Your task to perform on an android device: I want to buy a laptop on the Snapdeal app.
Image 0: 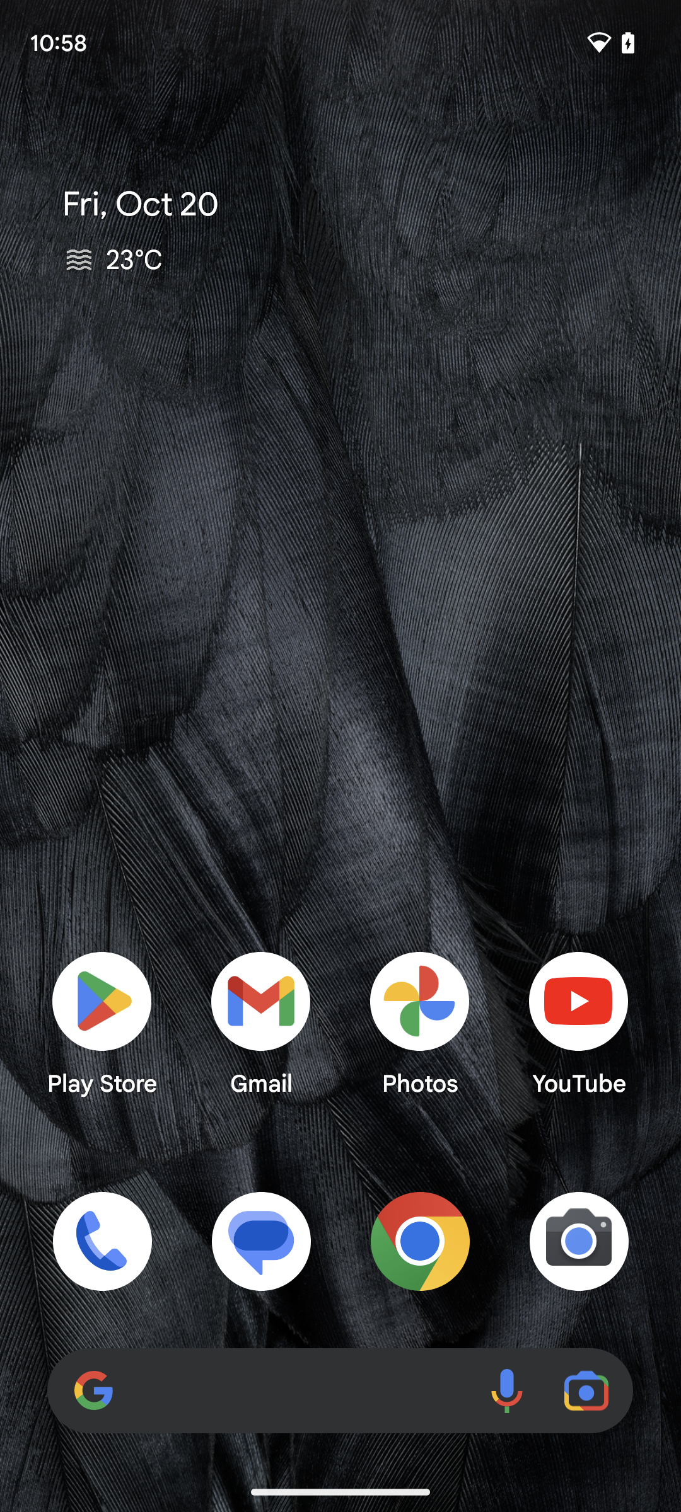
Open the Snapdeal app.
Step 0: open app "Snapdeal"
Image 1: 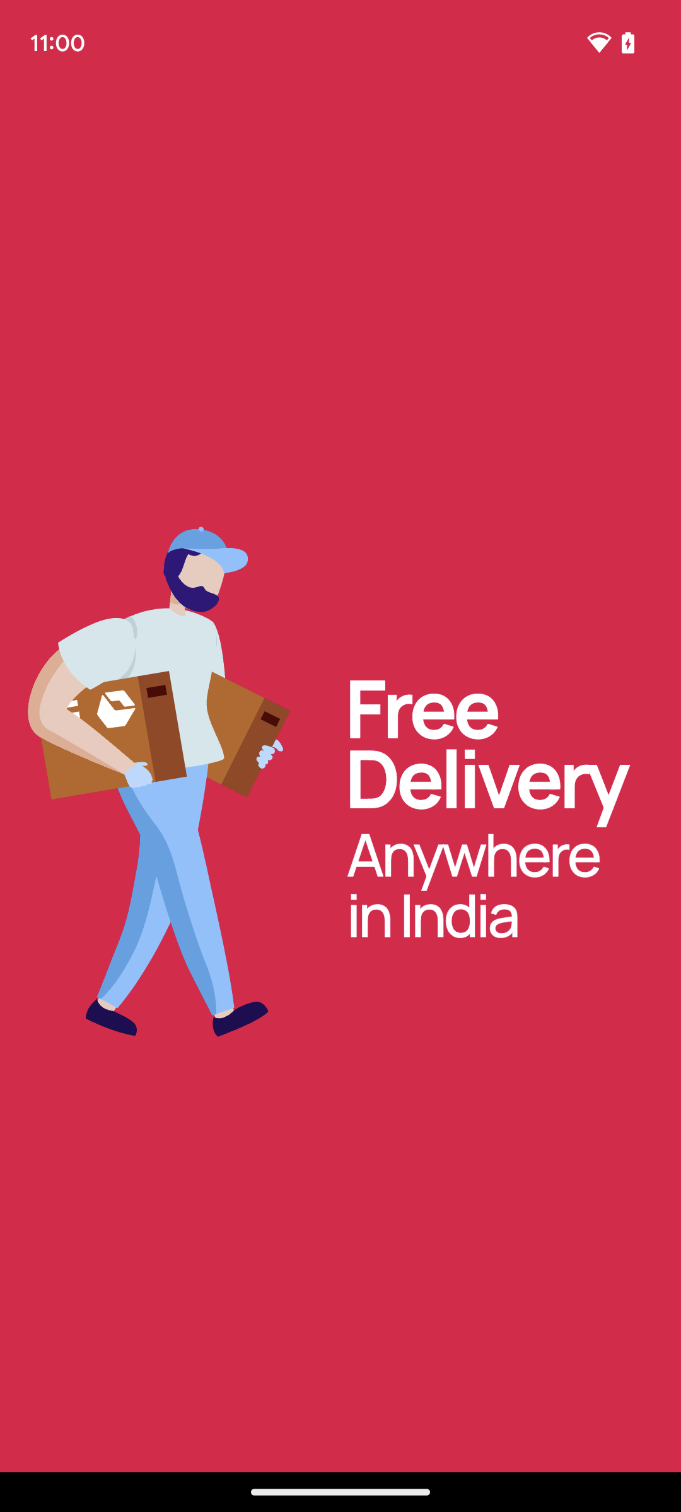
Open the Snapdeal app.
Step 1: wait
Image 2: 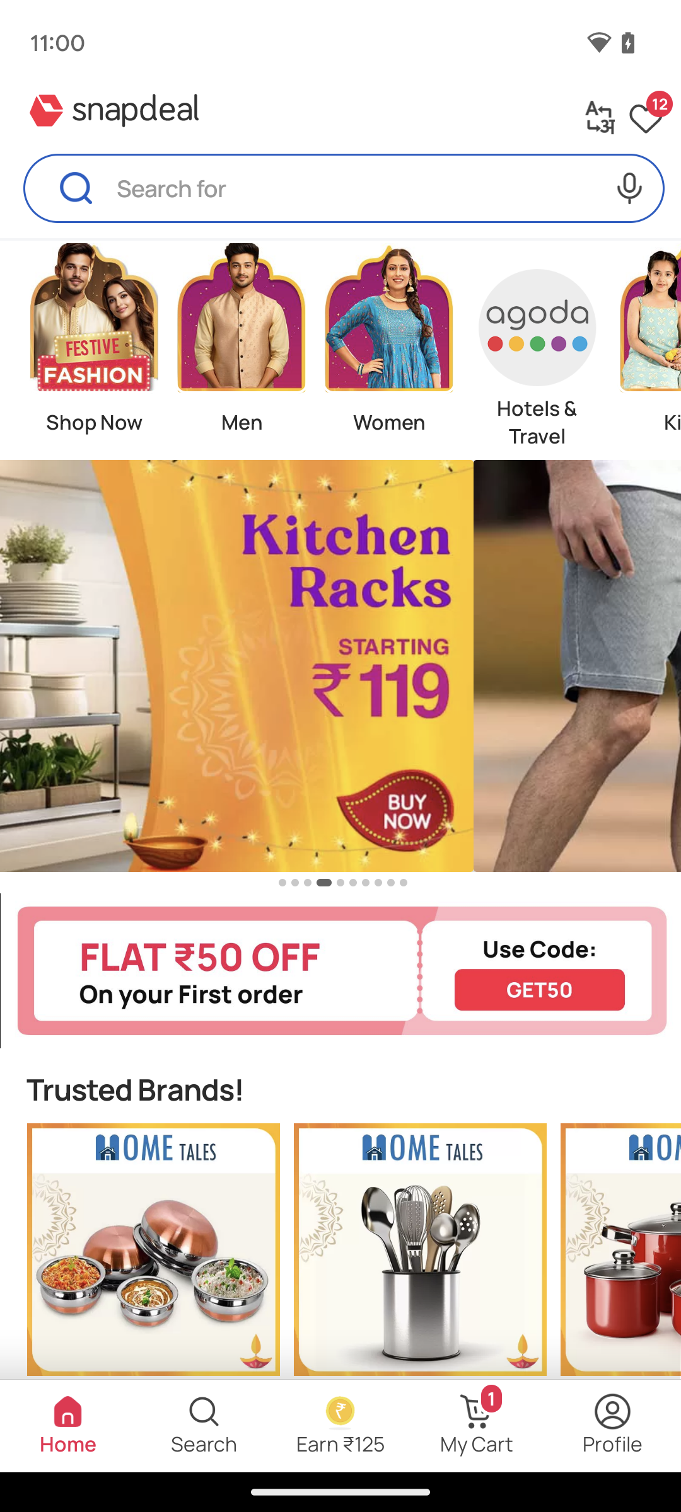
Tap on the search bar at the top of the screen.
Step 2: click (301, 195)
Image 3: 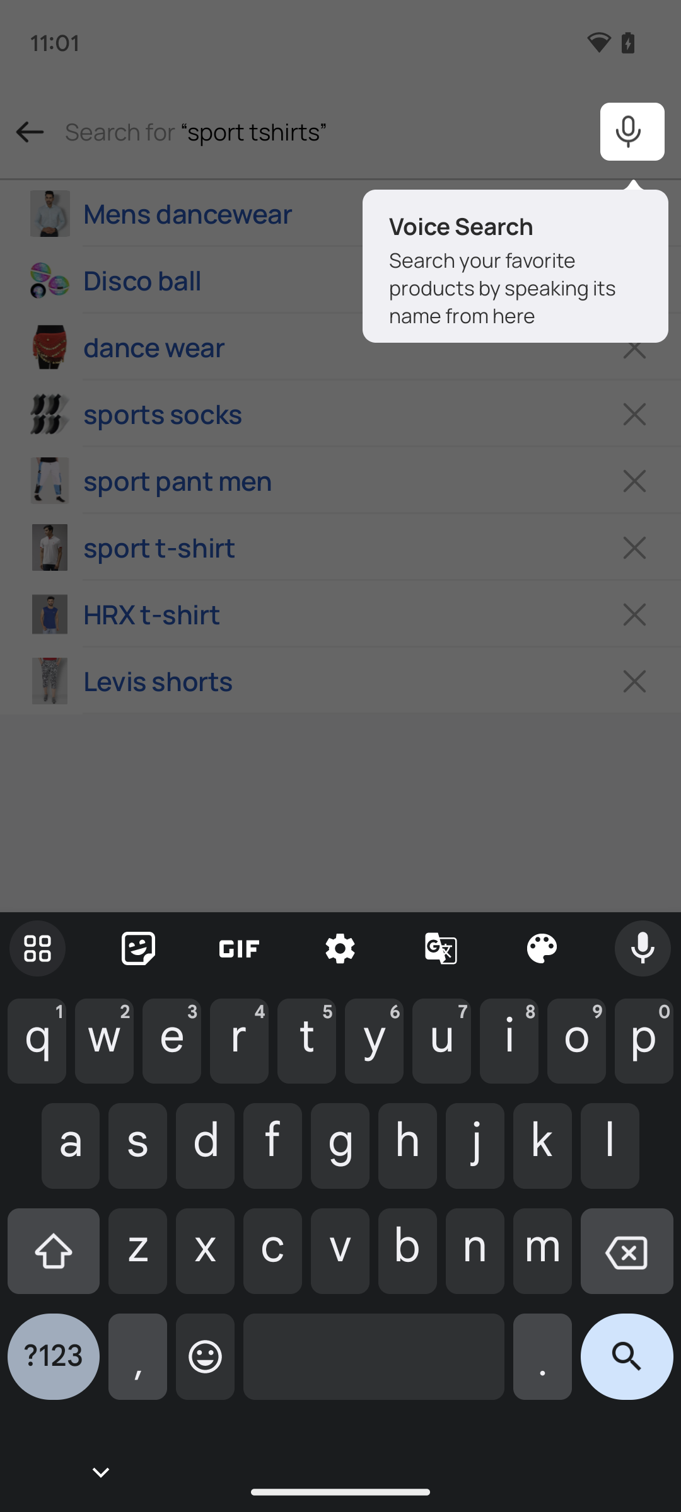
Tap on the search bar at the top of the screen.
Step 3: wait
Image 4: 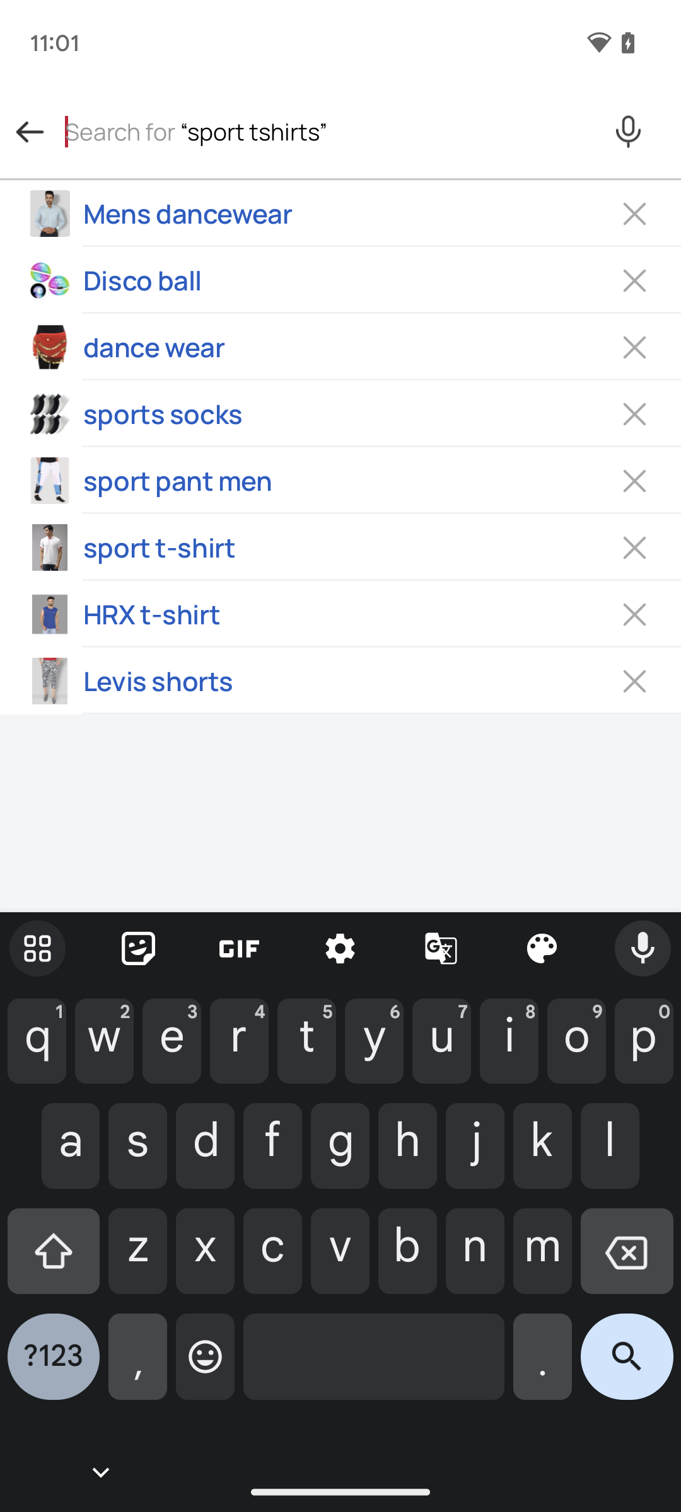
Tap on the search bar at the top of the screen.
Step 4: type "Leptop"
Image 5: 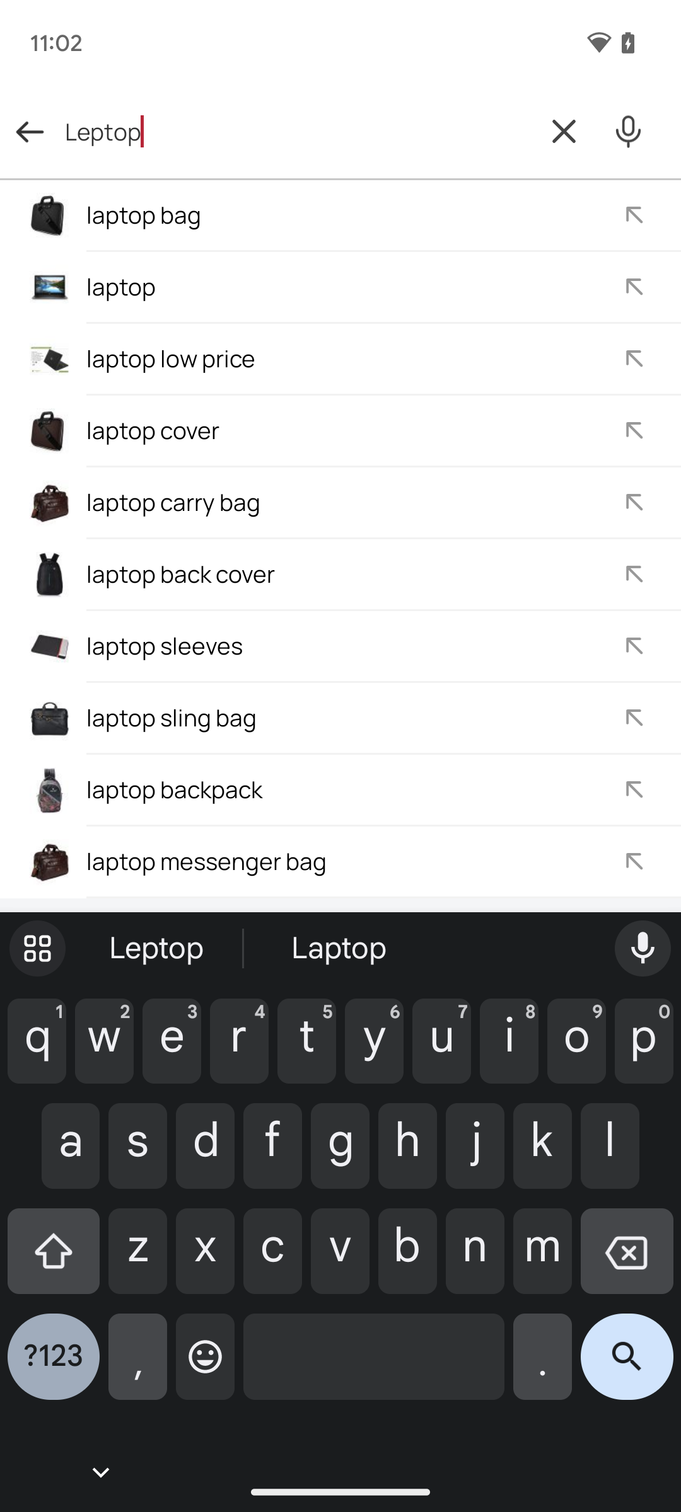
Tap on the search icon at the bottom of the screen.
Step 5: click (627, 1366)
Image 6: 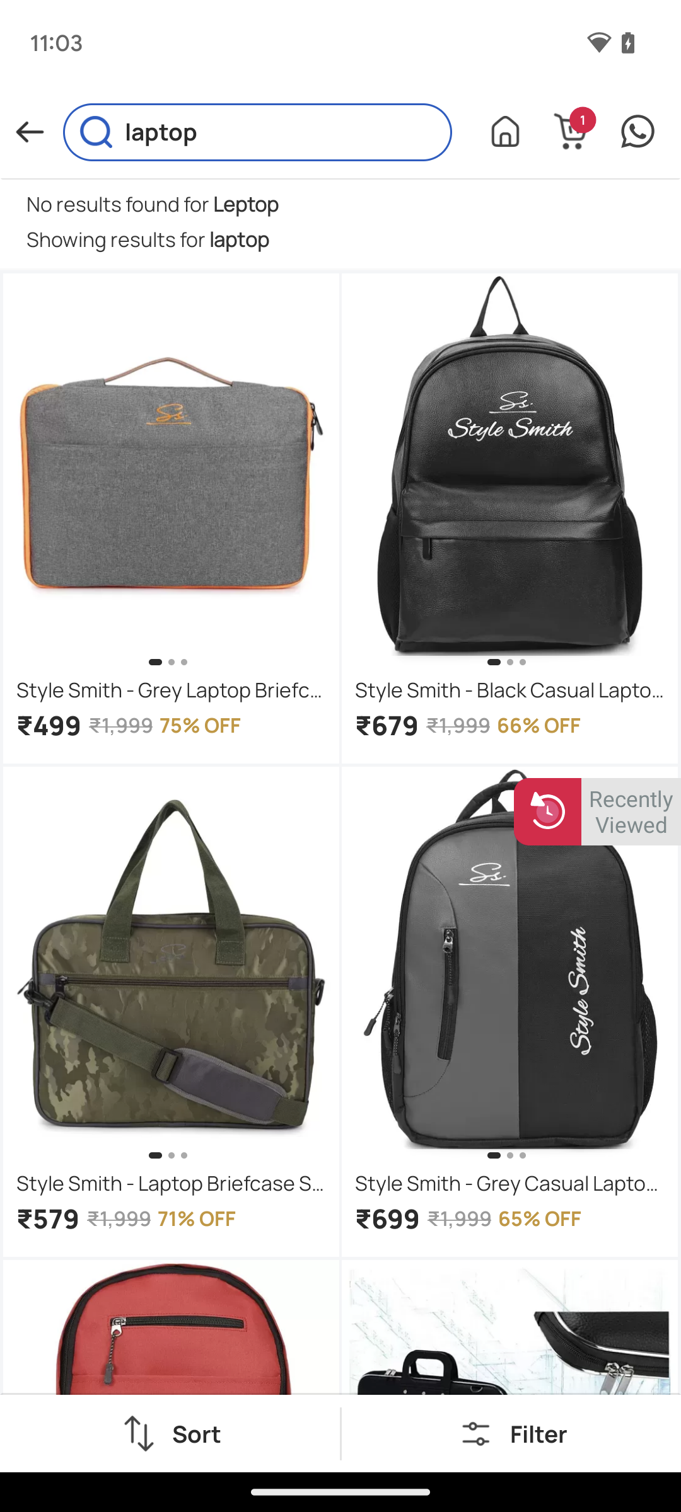
Tap on the search icon at the bottom of the screen.
Step 6: wait
Image 7: 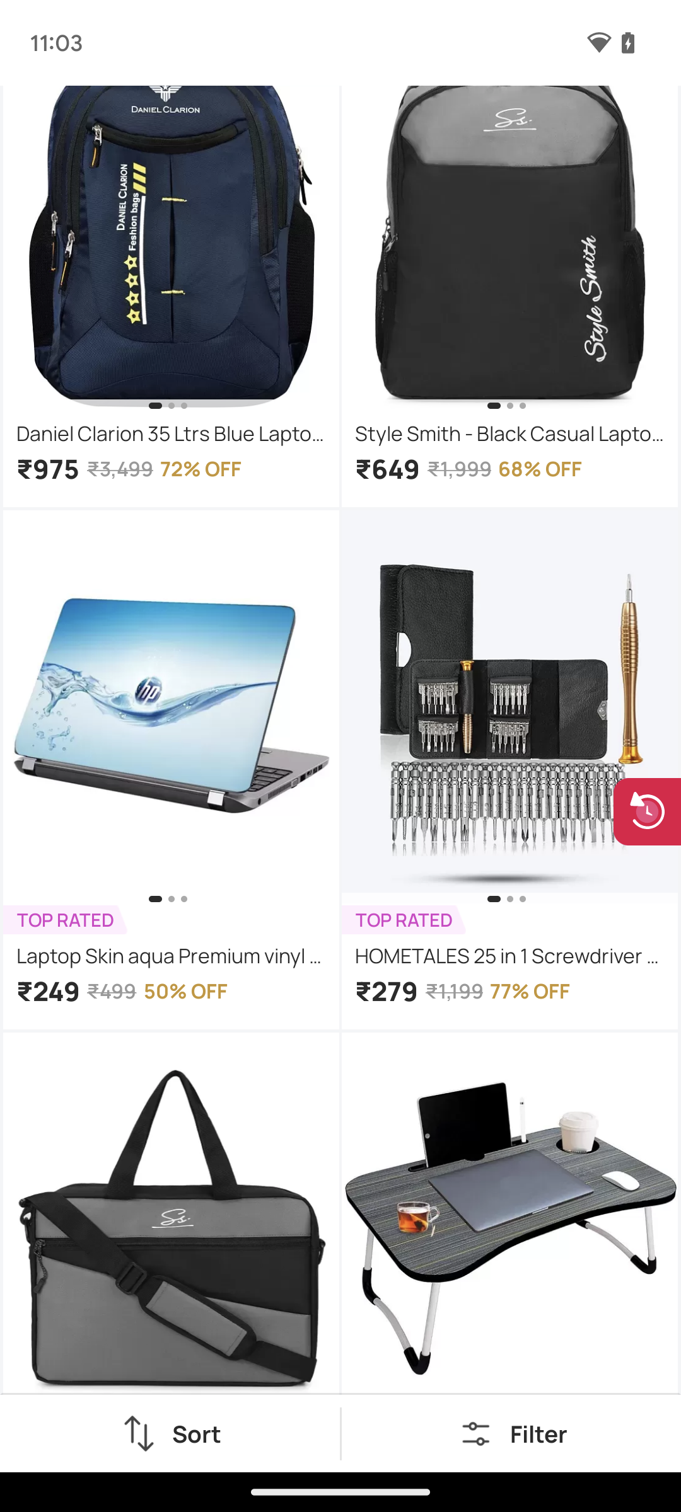
Tap on the laptop present on the screen.
Step 7: click (169, 745)
Image 8: 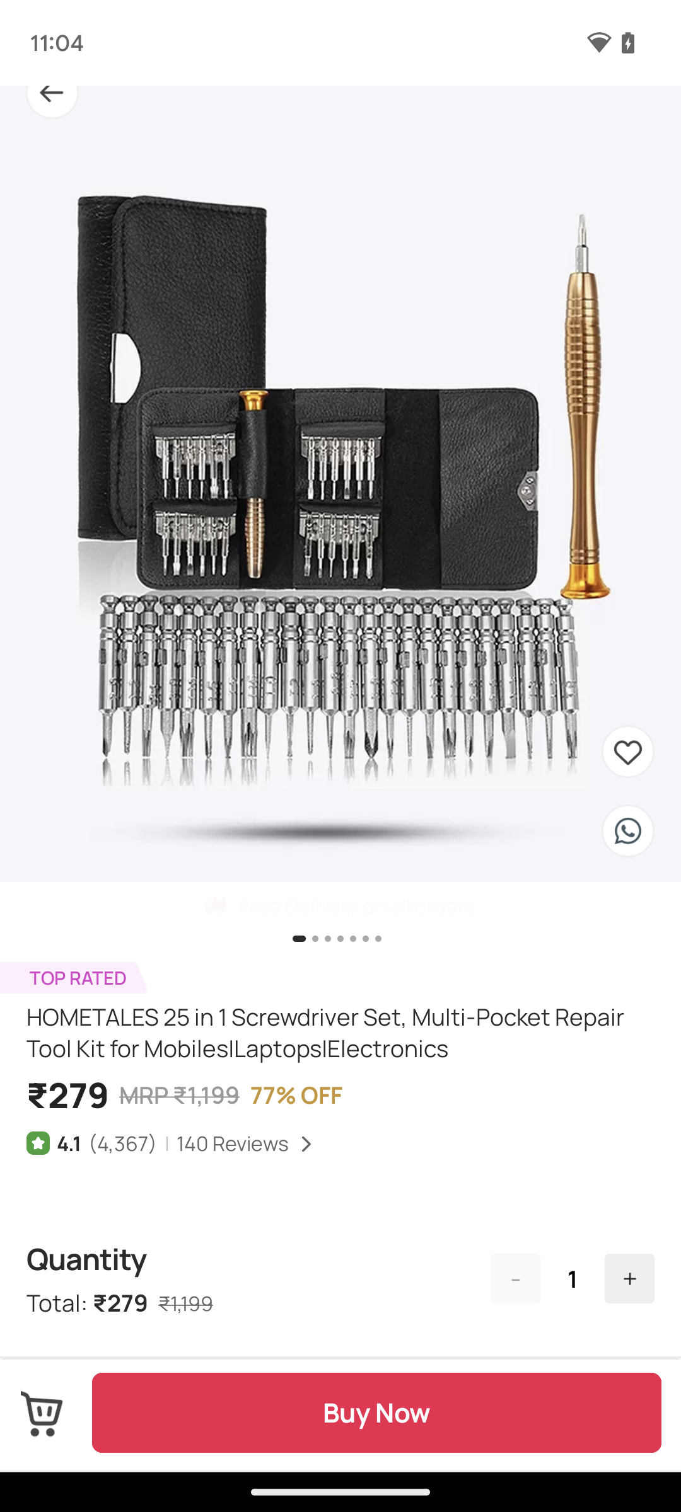
Tap on the laptop present on the screen.
Step 8: wait
Image 9: 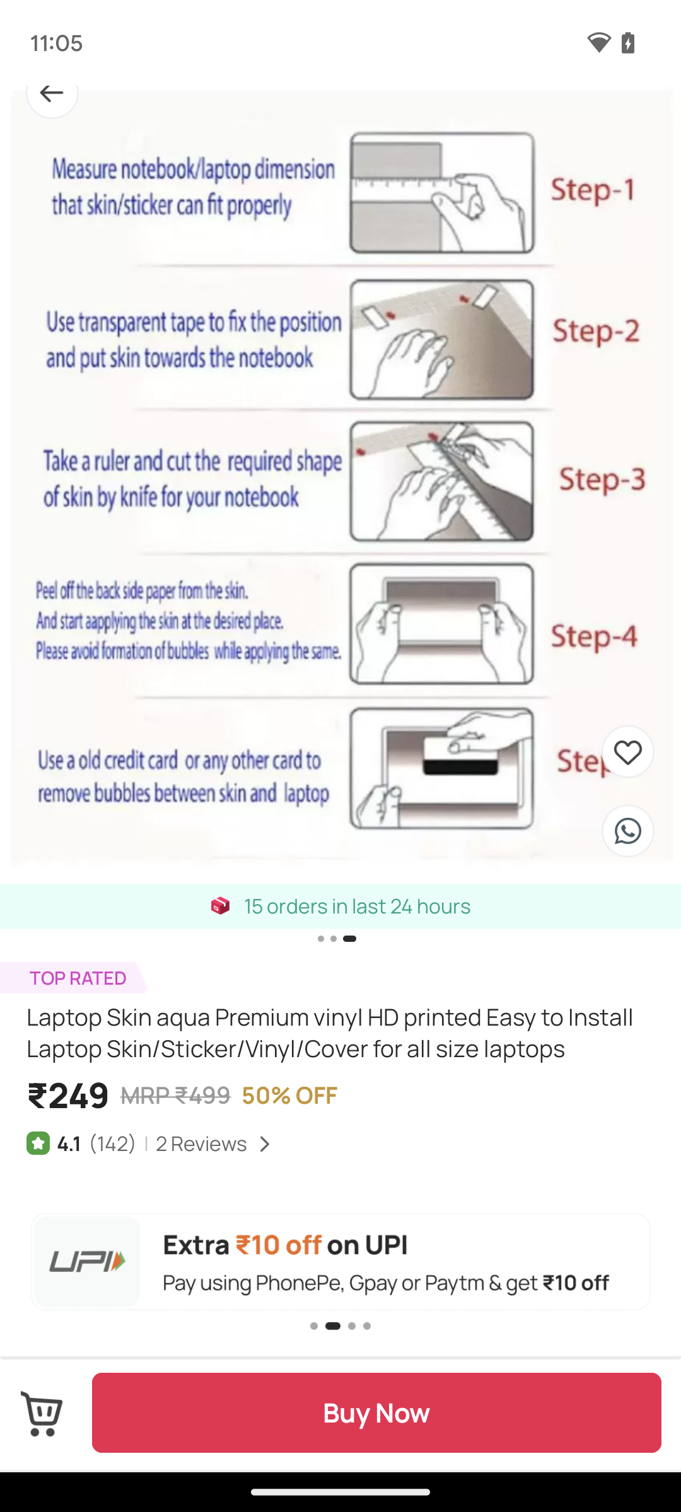
Tap on the laptop present on the screen.
Step 9: wait
Image 10: 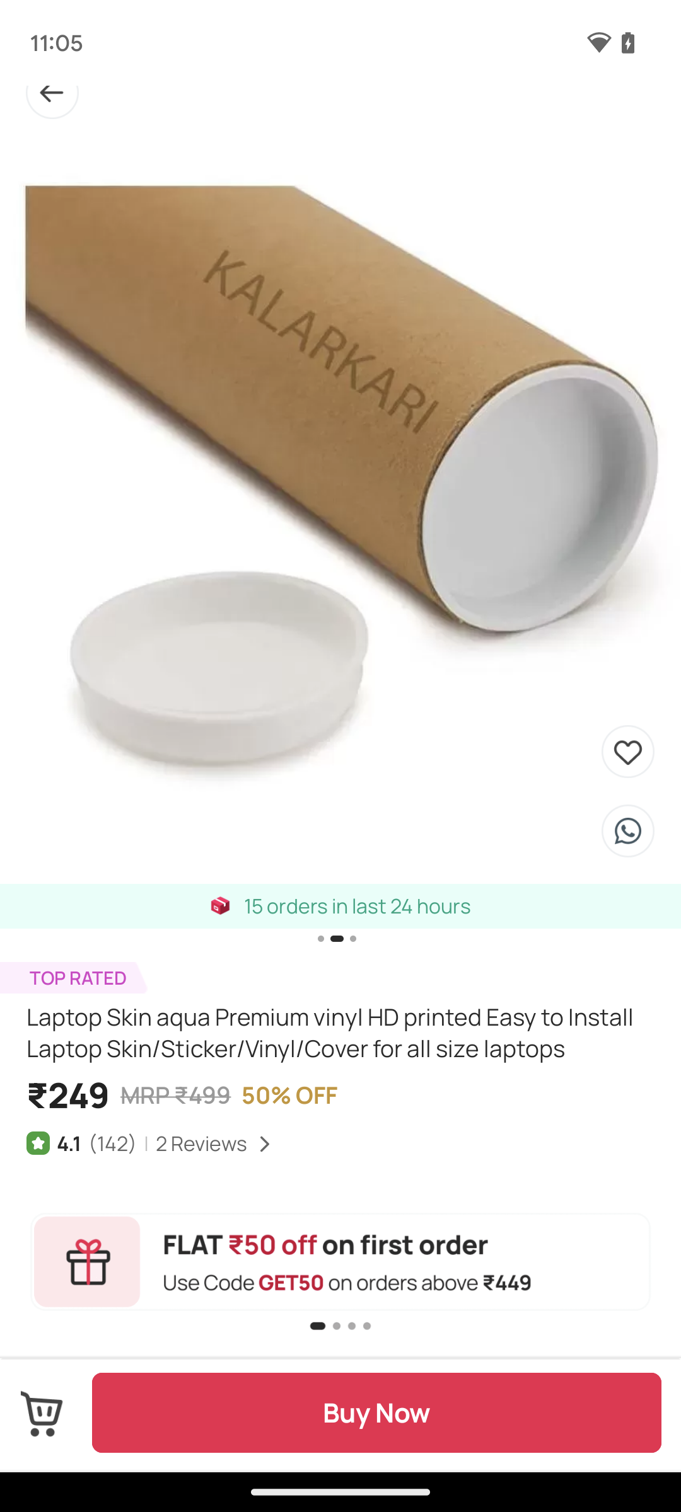
Tap on the laptop present on the screen.
Step 10: wait